Your task to perform on an android device: In the To-do list app, create a new reminder as Group Discussion for 5:00 PM today.
Image 0: 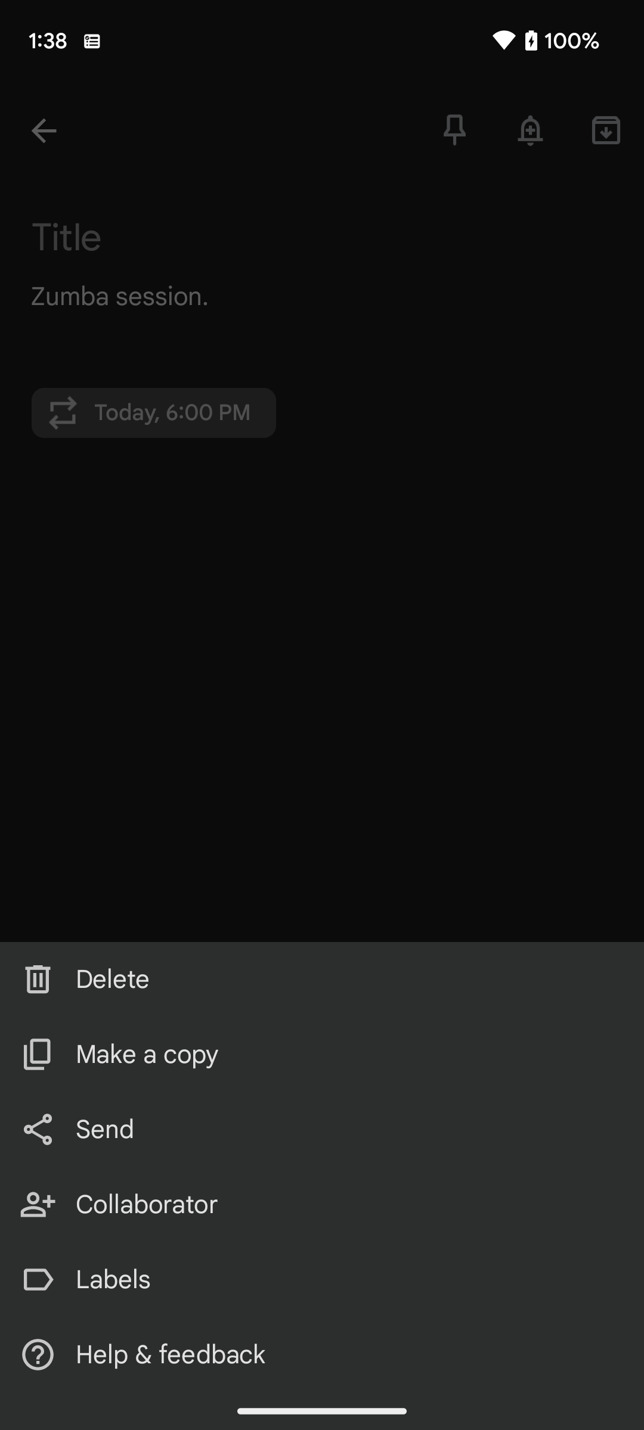
Open the To-do List app.
Step 0: open app "To-do List"
Image 2: 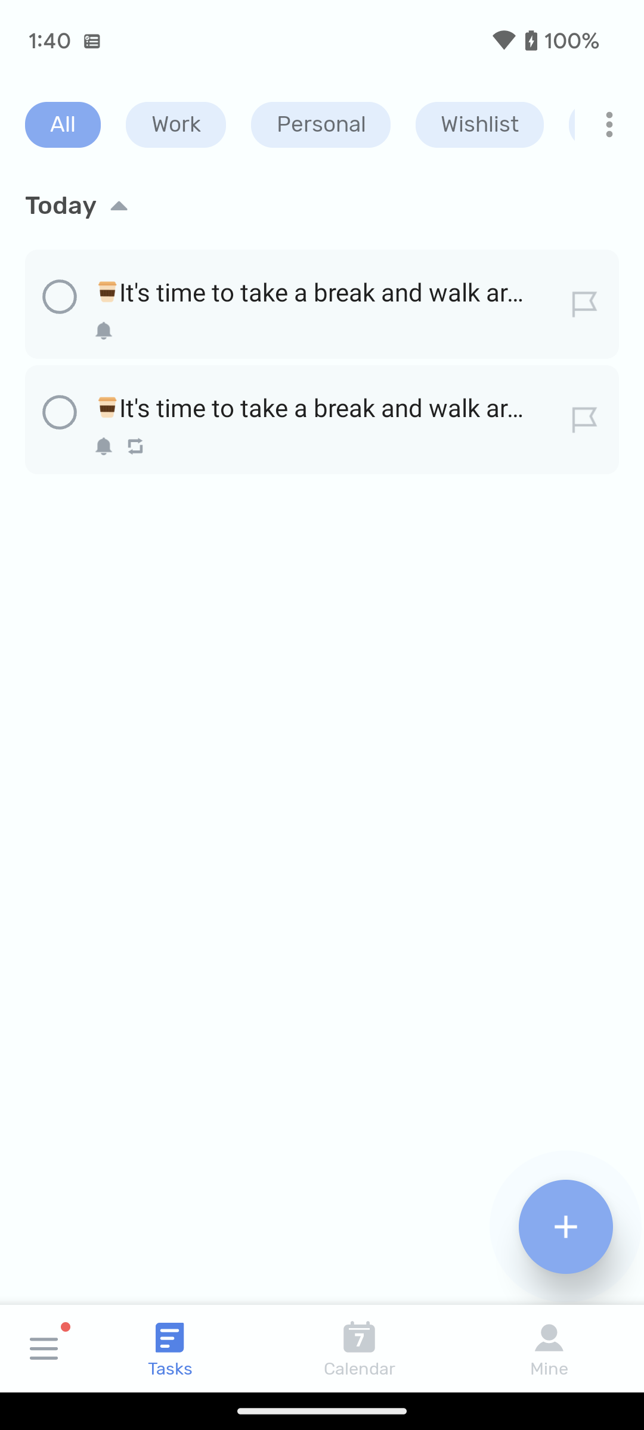
Click on the add icon at the bottom right corner of the screen.
Step 2: click (565, 1214)
Image 3: 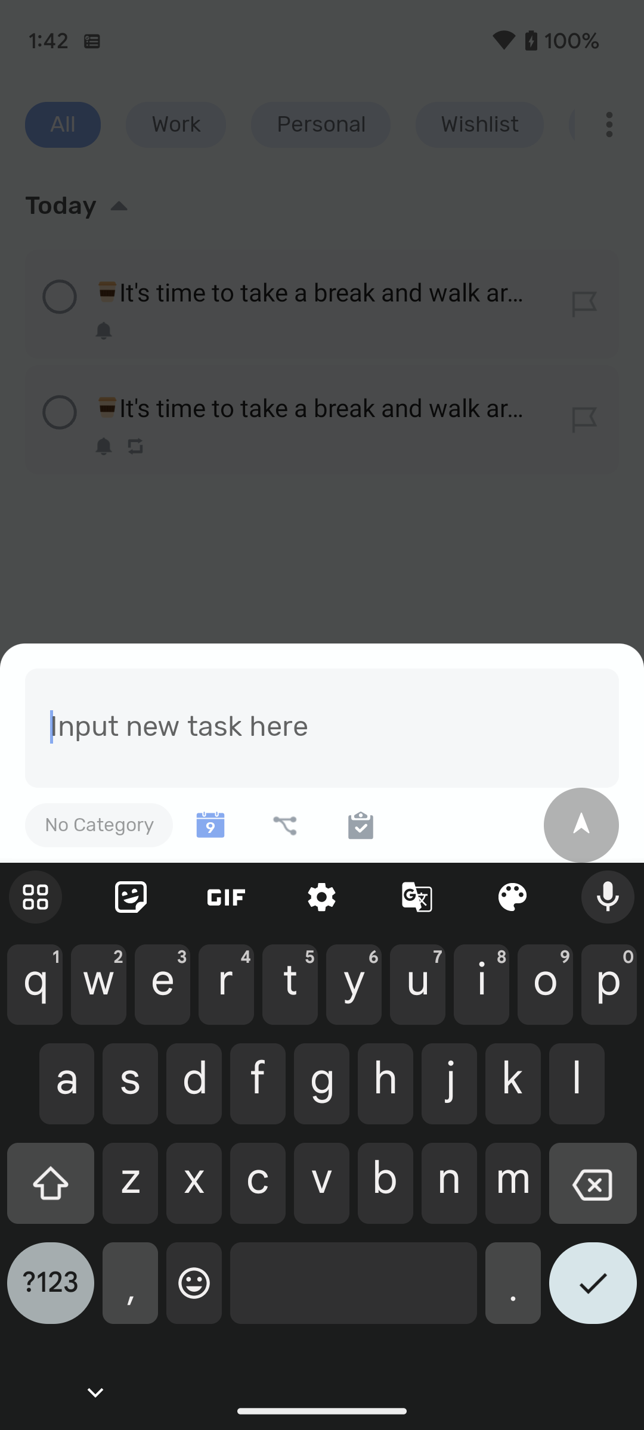
Type the reminder name as Group discussion.
Step 3: type "Group Discussion."
Image 4: 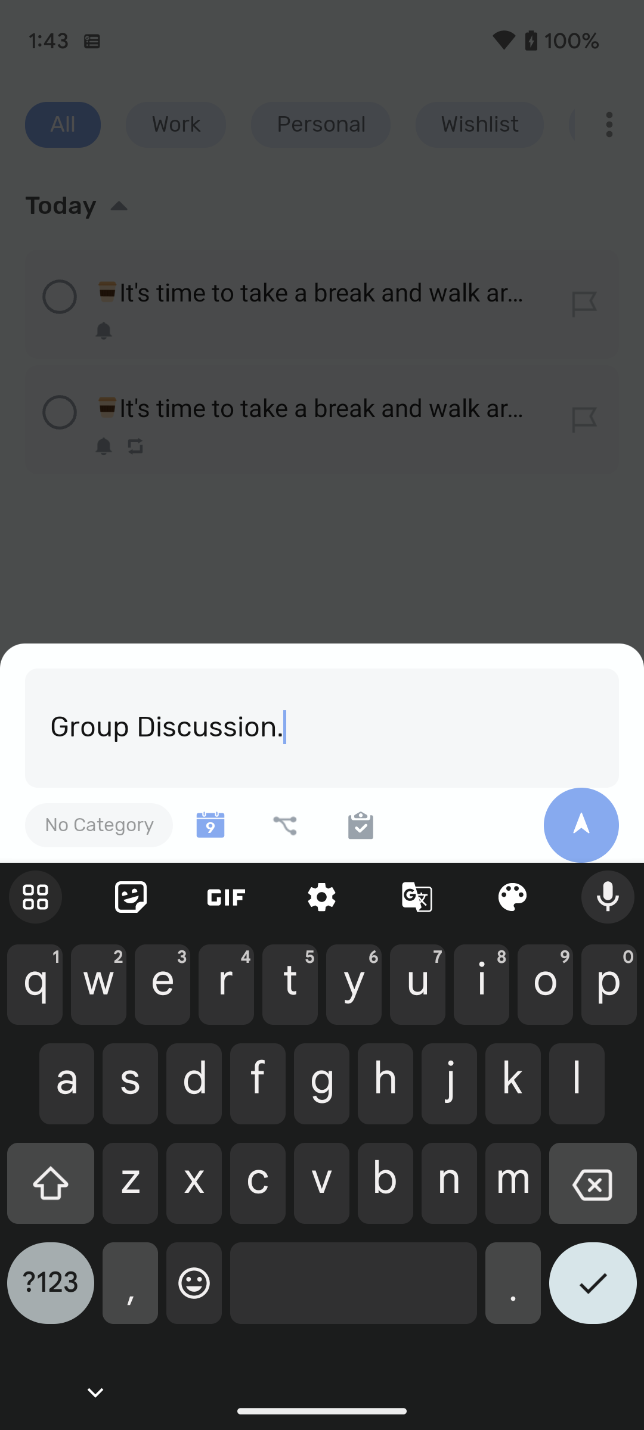
Click on the calendar icon above the keypad on the left side.
Step 4: click (208, 834)
Image 5: 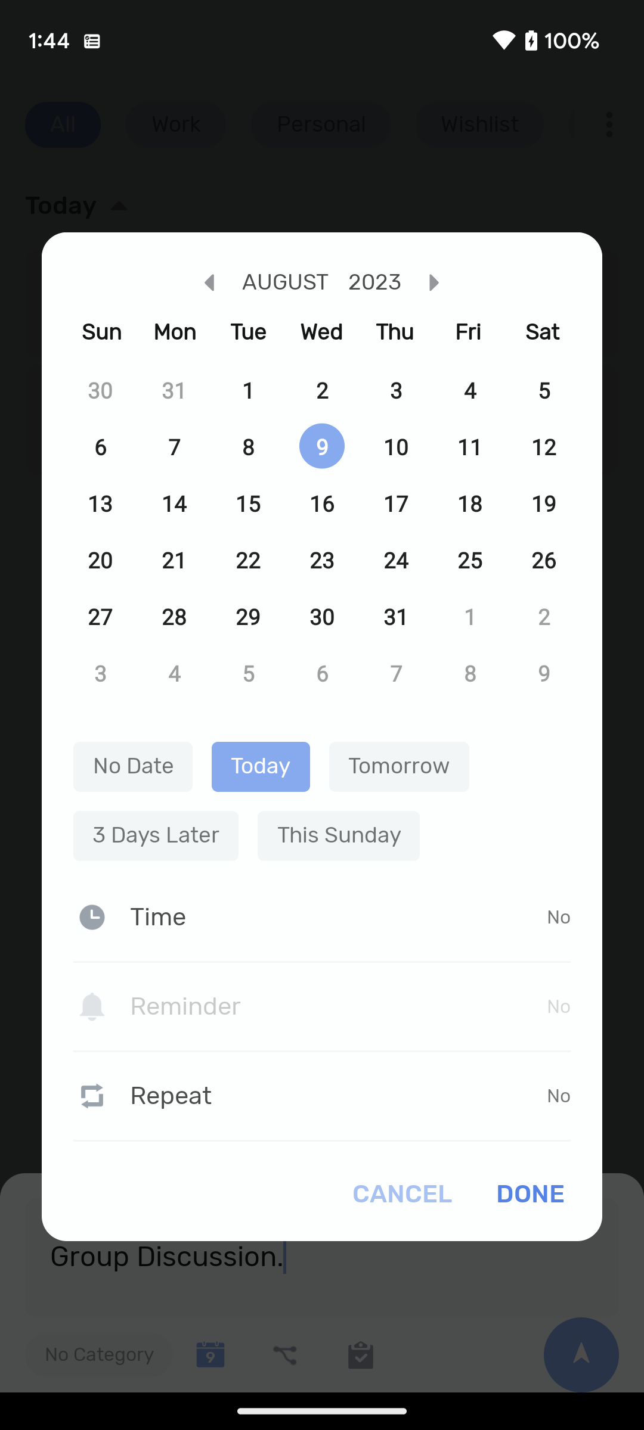
Click on the time section and select the time as 5:00 PM.
Step 5: click (158, 917)
Image 6: 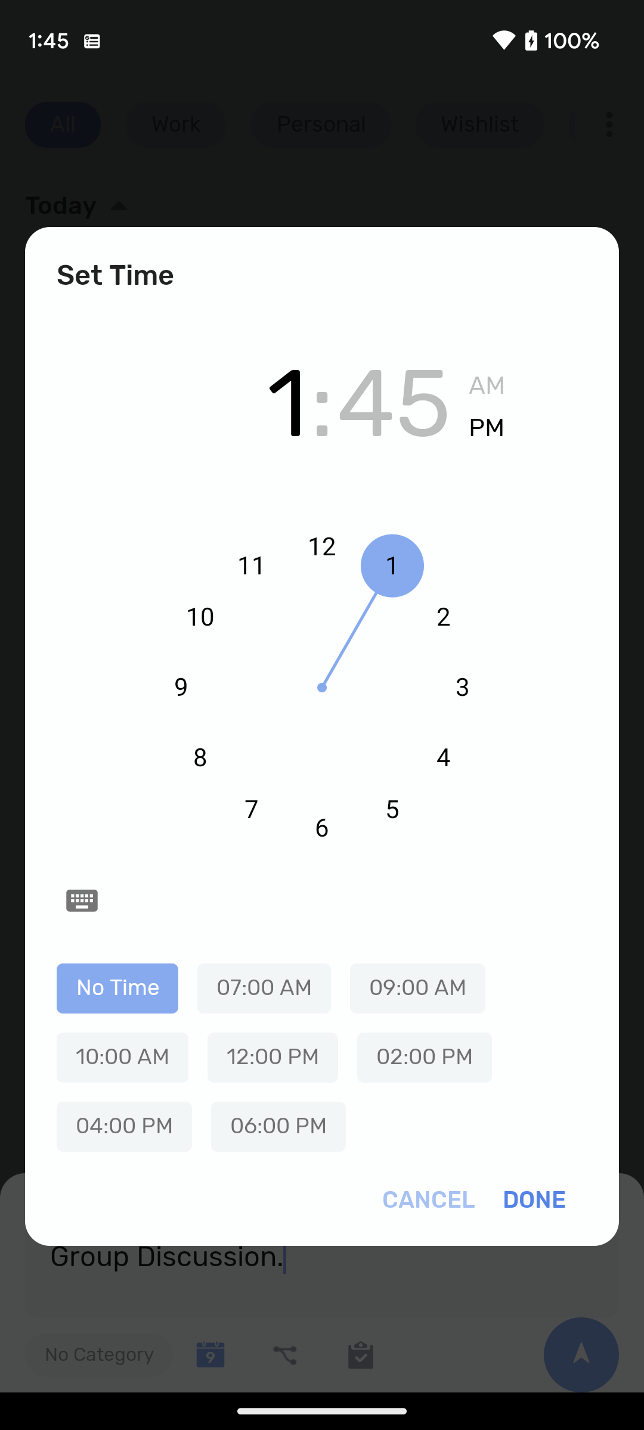
Select 5 by clicking 5 on the clock
Step 6: click (384, 810)
Image 7: 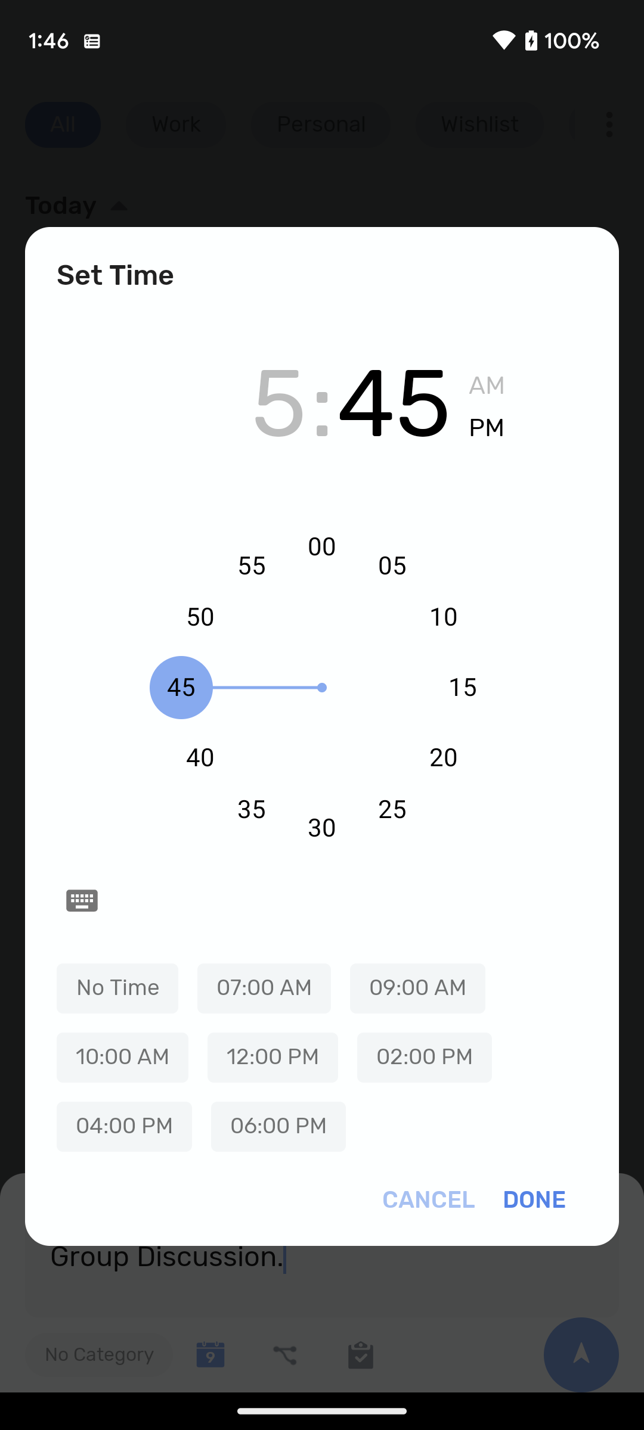
Select 00 as minutes on the clock.
Step 7: click (323, 552)
Image 8: 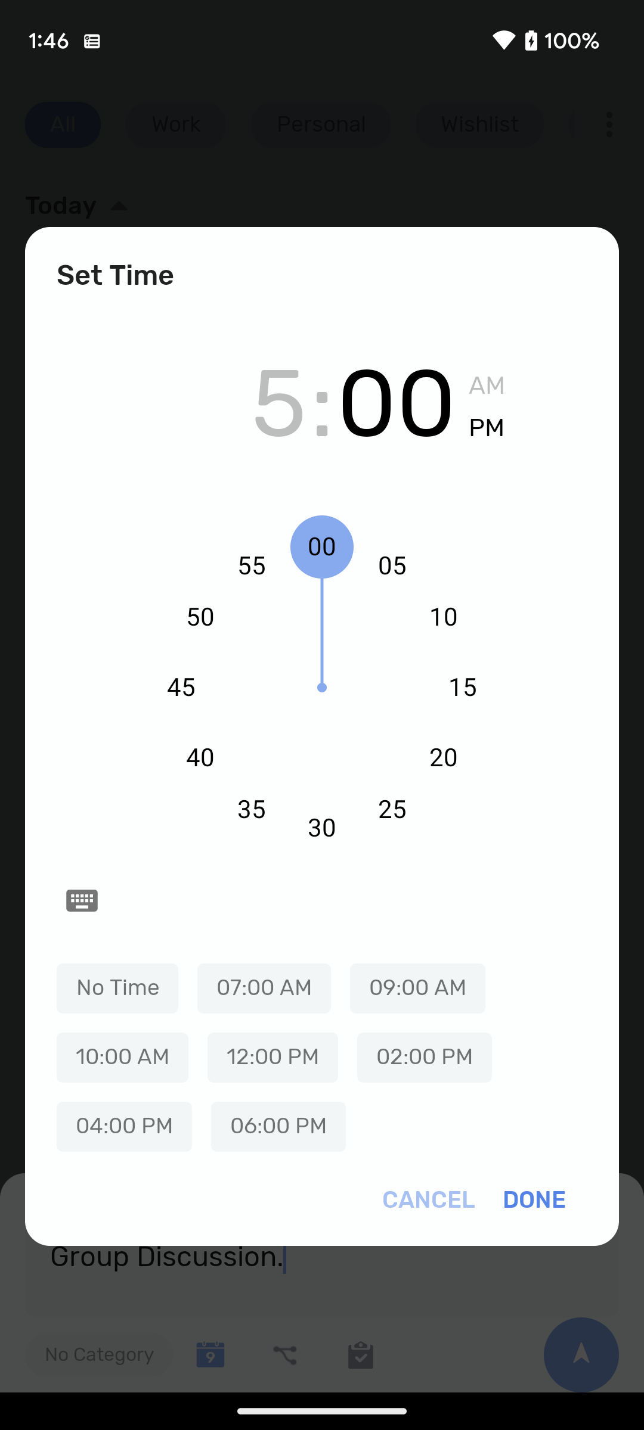
Click on the done option at the bottom right corner of the pop up screen.
Step 8: click (534, 1200)
Image 9: 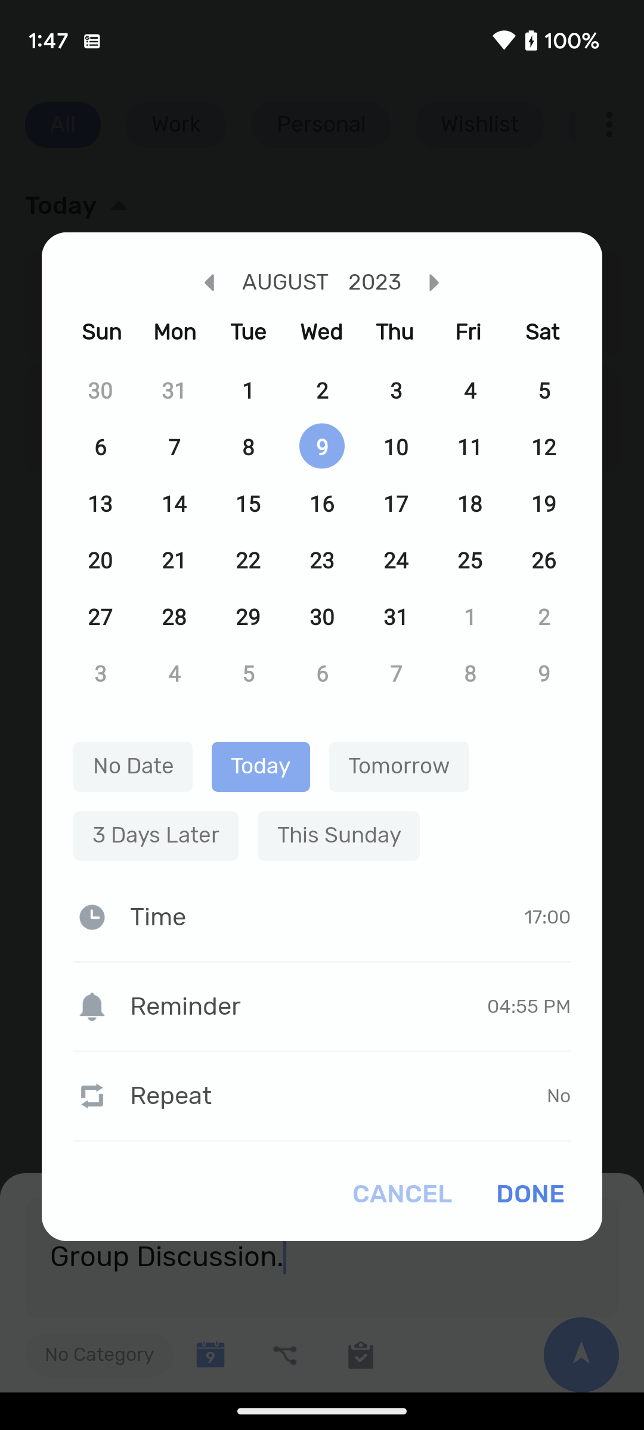
Click on the done option at the bottom right corner of the pop up screen.
Step 9: click (530, 1194)
Image 10: 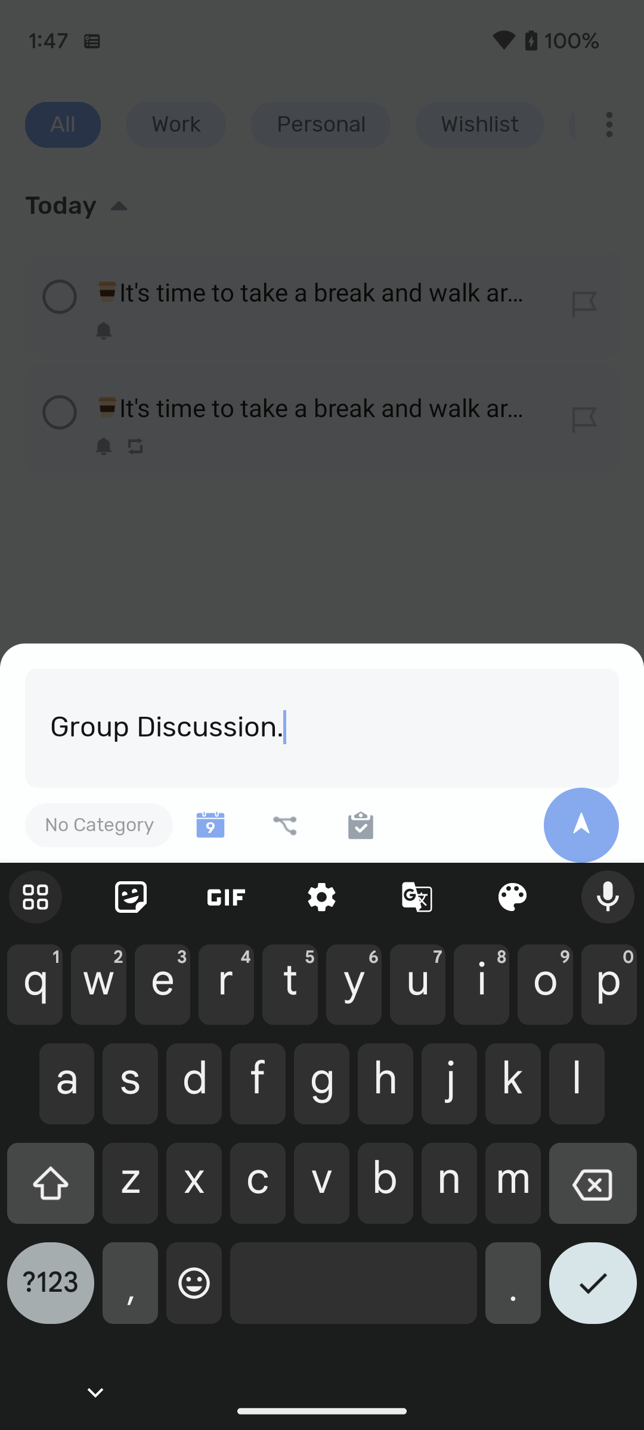
Click on the triangle option at the right side corner above the keypad.
Step 10: click (575, 830)
Image 11: 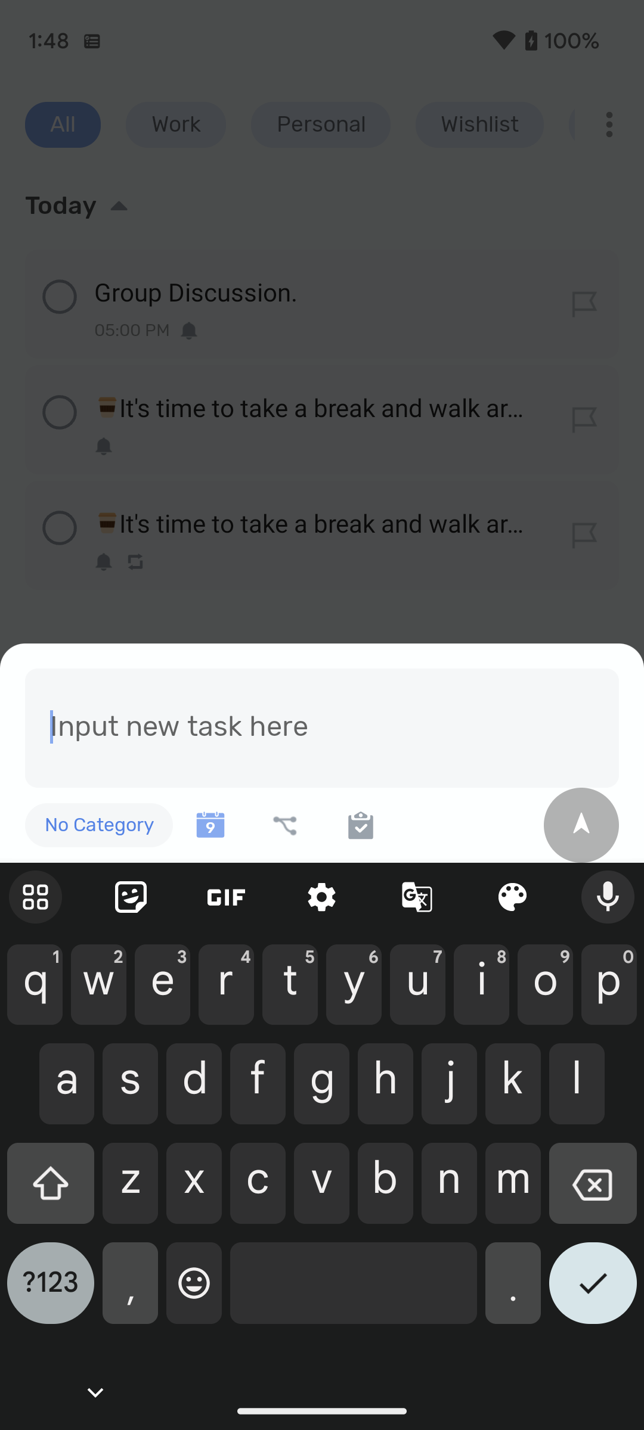
Click in the middle of the screen.
Step 11: click (266, 444)
Image 12: 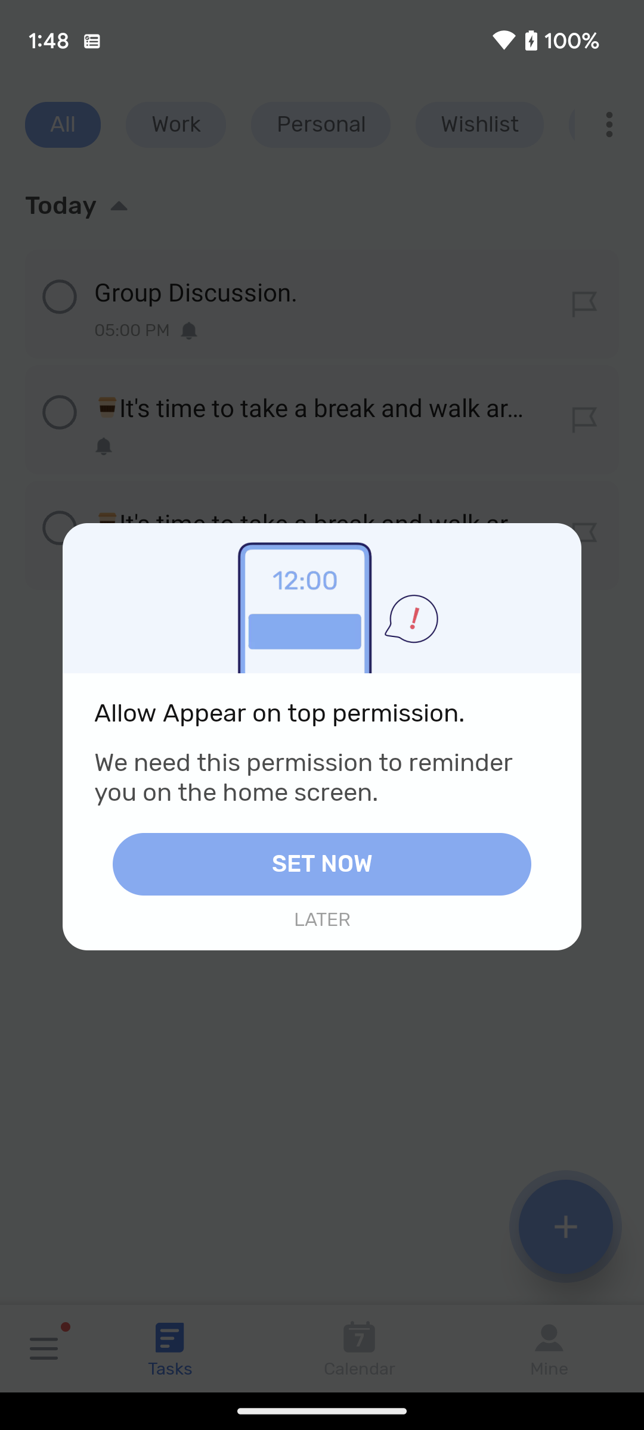
Click on the later option on the screen.
Step 12: click (322, 923)